Your task to perform on an android device: I want to record audio for Audition and Add the title My Voice in the Sound Recorder Plus app.
Image 0: 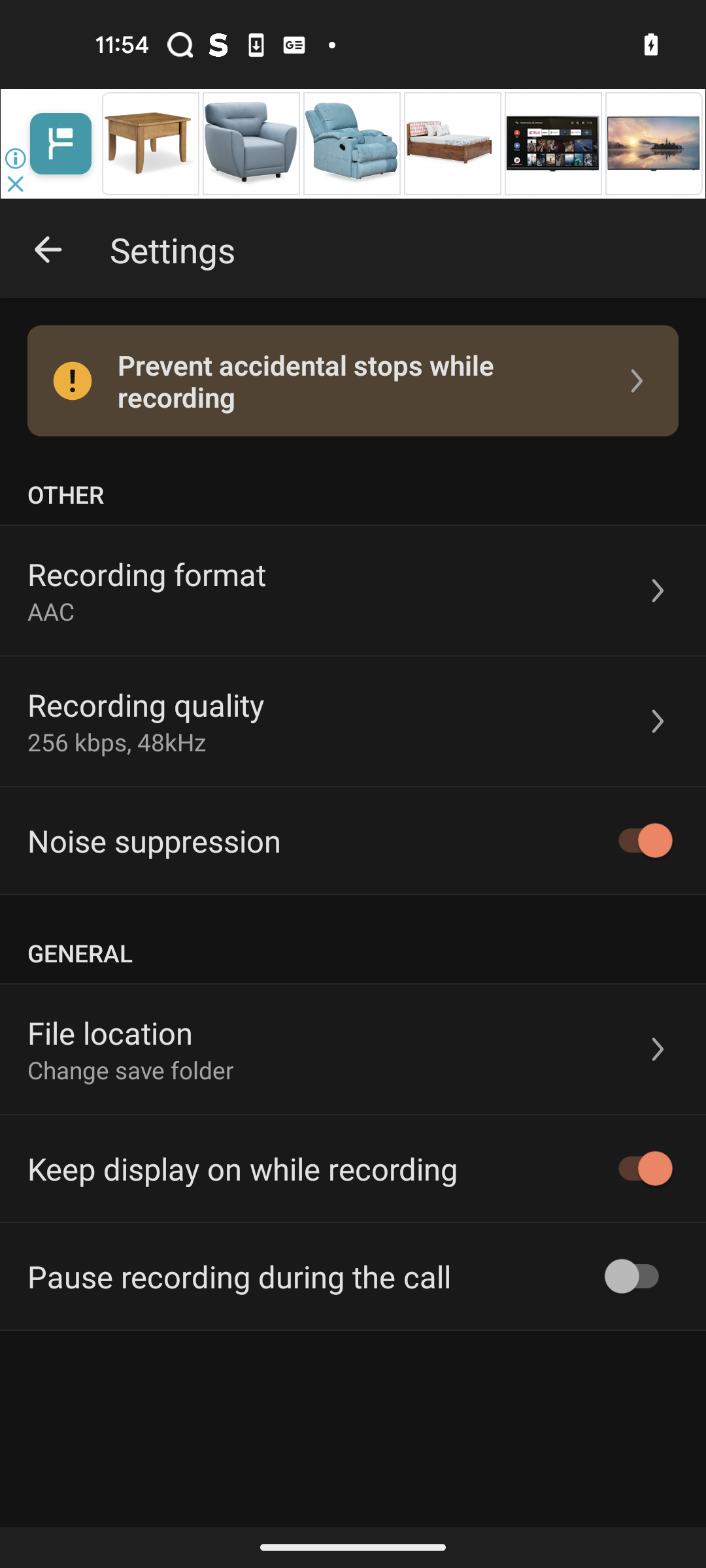
Go back to the previous screen
Step 0: press back button
Image 1: 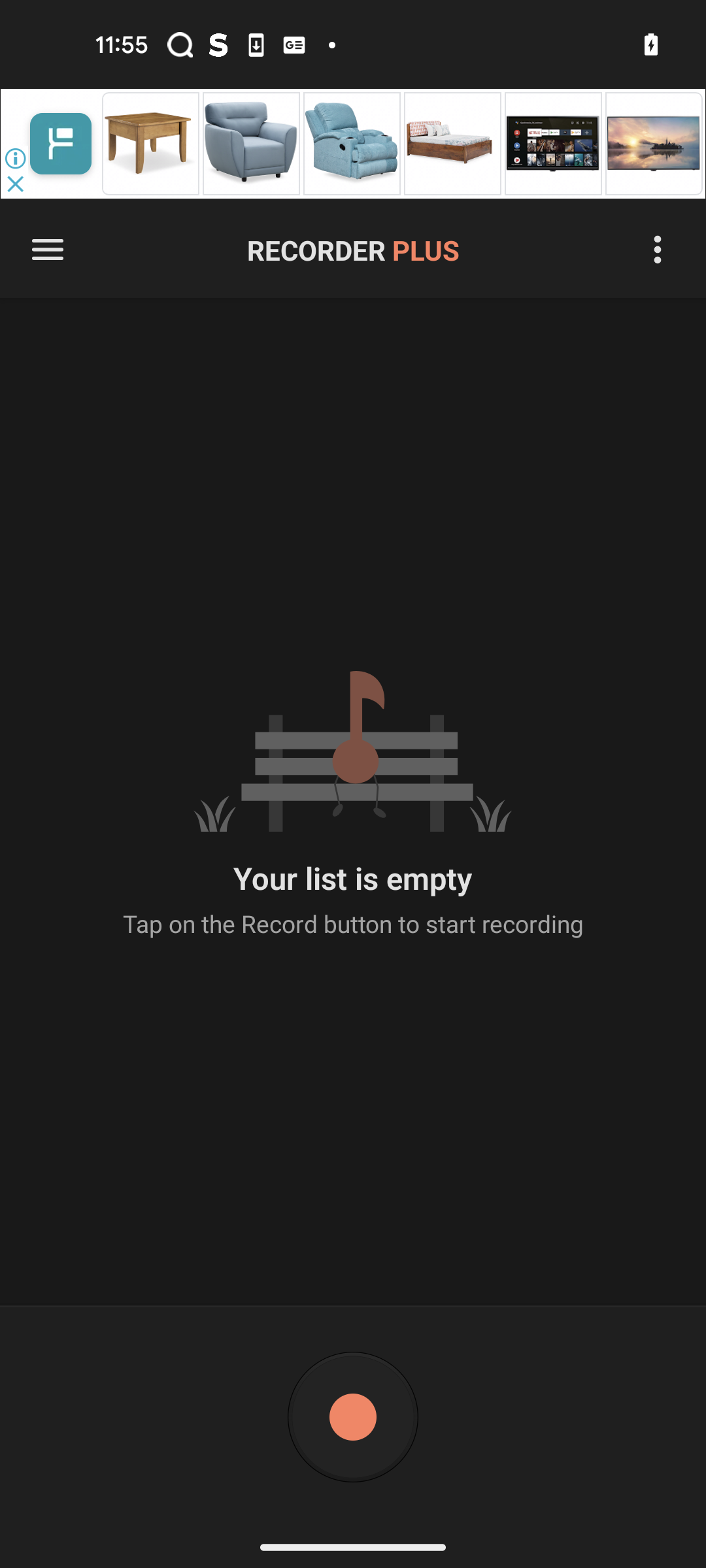
Click on the record button
Step 1: click (348, 1421)
Image 2: 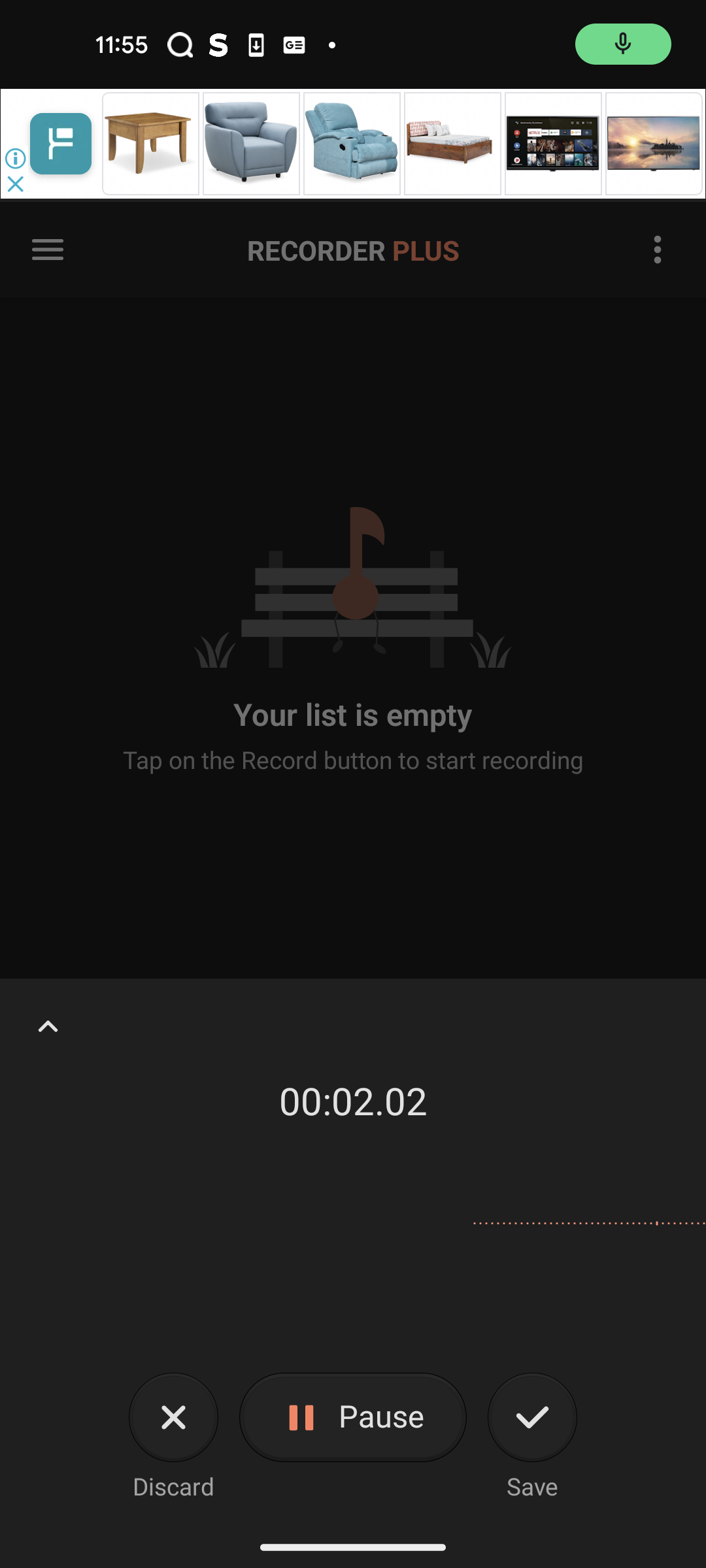
Click on the Pause button
Step 2: click (326, 1421)
Image 3: 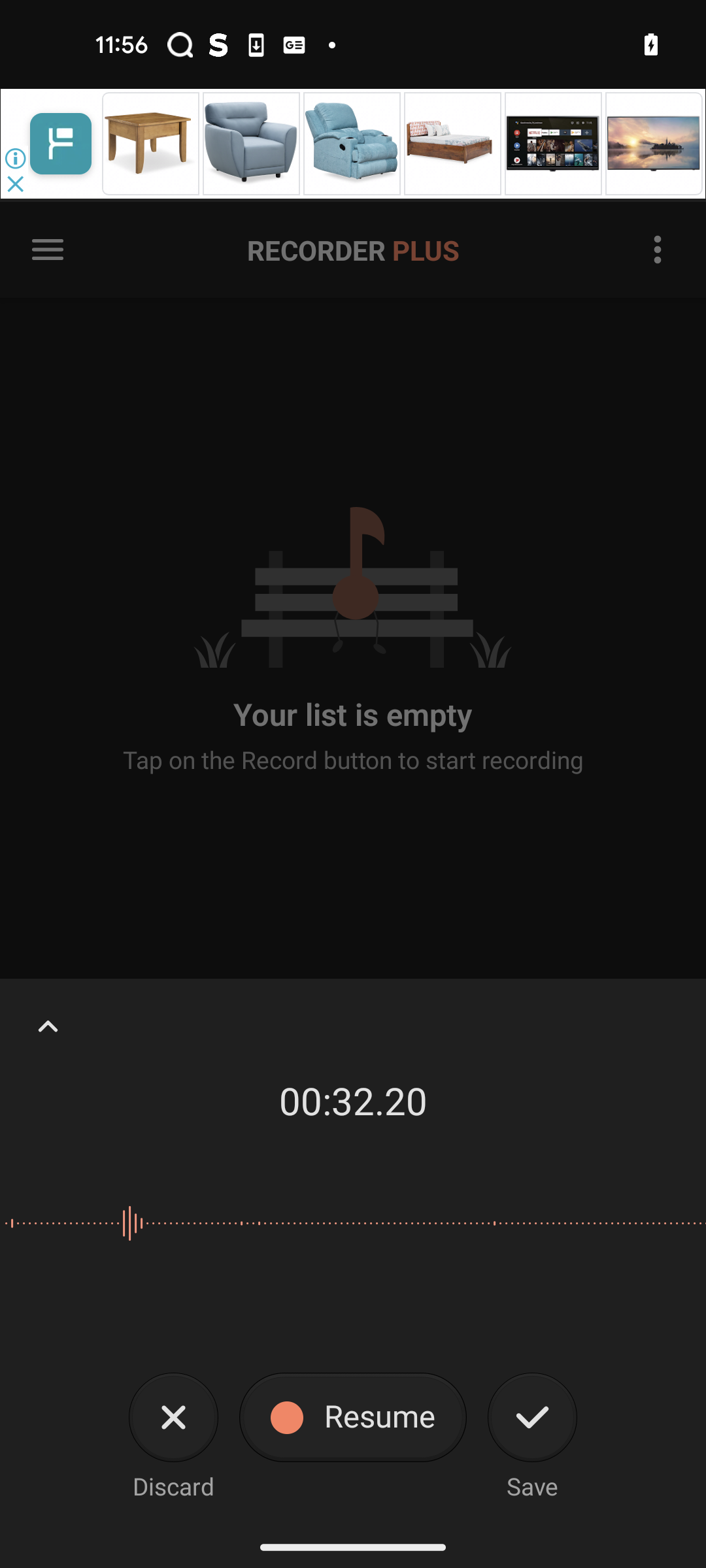
Click on the Save button
Step 3: click (528, 1421)
Image 5: 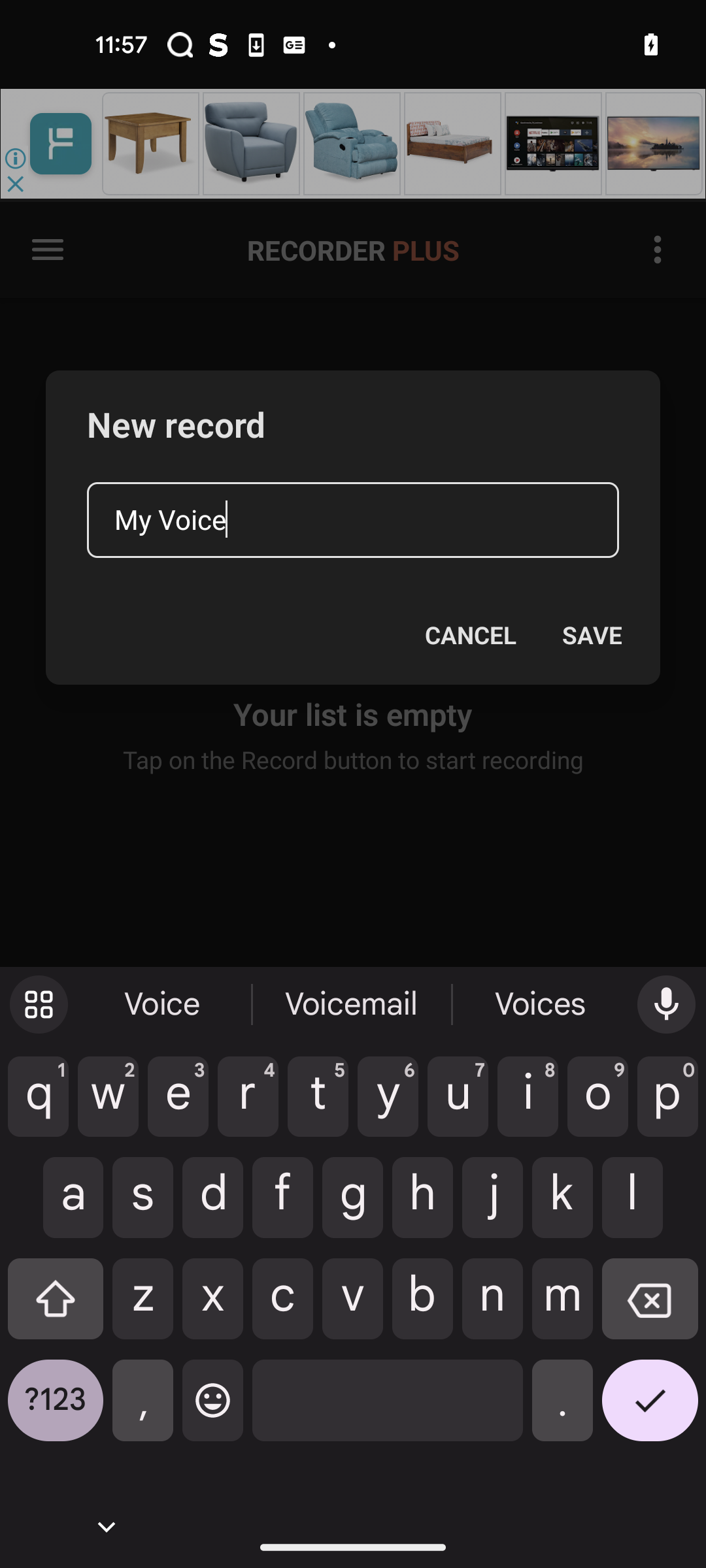
Click on the SAVE button
Step 5: click (591, 635)